Your task to perform on an android device: I want to know the currency exchange rates of euros to USD in the last two years, so show me the currency exchange rates between euros and US dollars in the past two years on the All Currency Converter app.
Image 0: 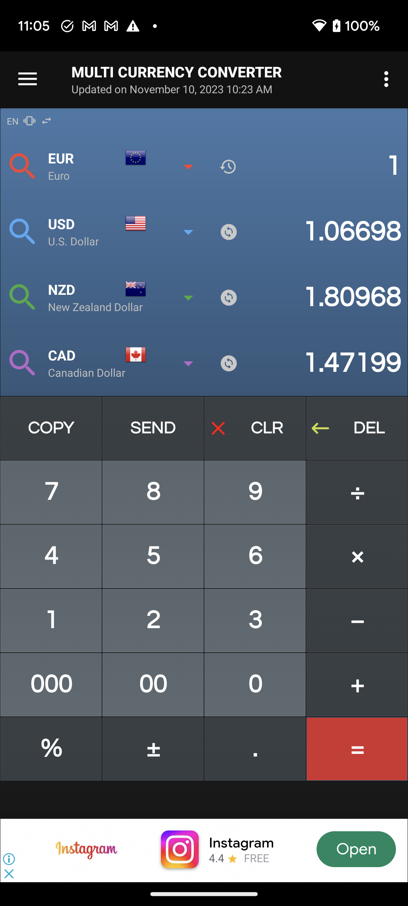
Go back to the previous page to view the currency exchange rates of last two years.
Step 0: press back button
Image 1: 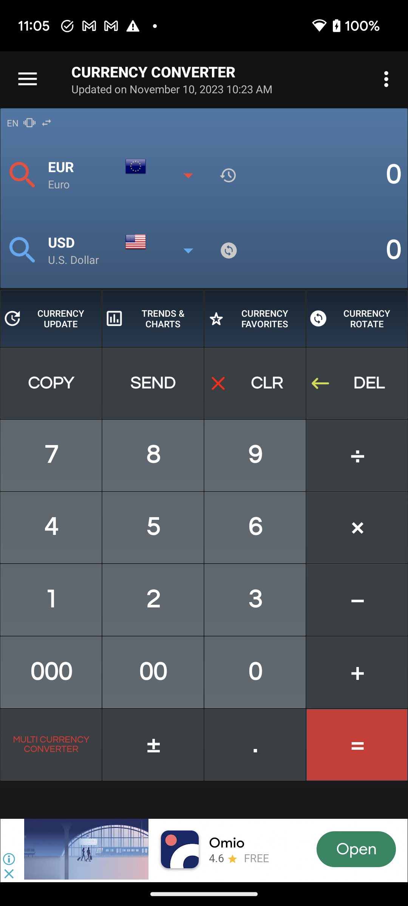
Click on the Trends & Charts button to view the currency exchange rates of last two years.
Step 1: click (153, 318)
Image 2: 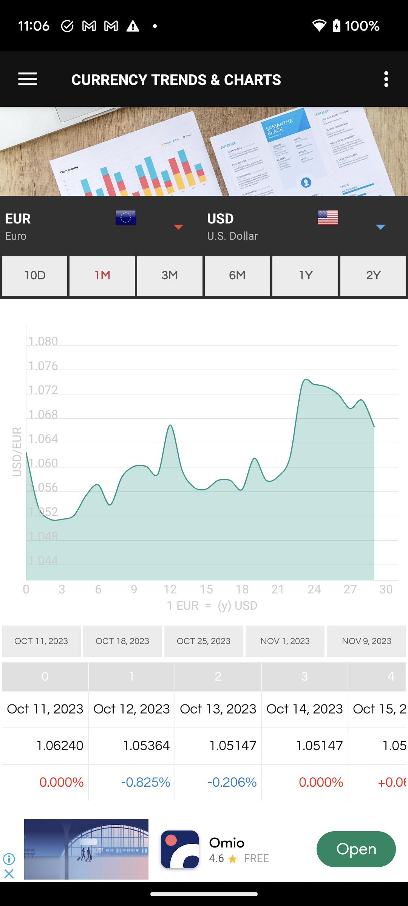
Click on the 2Y to view the currency exchange rates of last two years.
Step 2: click (373, 276)